Your task to perform on an android device: I want to view other similar drill machines in the Flipkart app to compare prices.
Image 0: 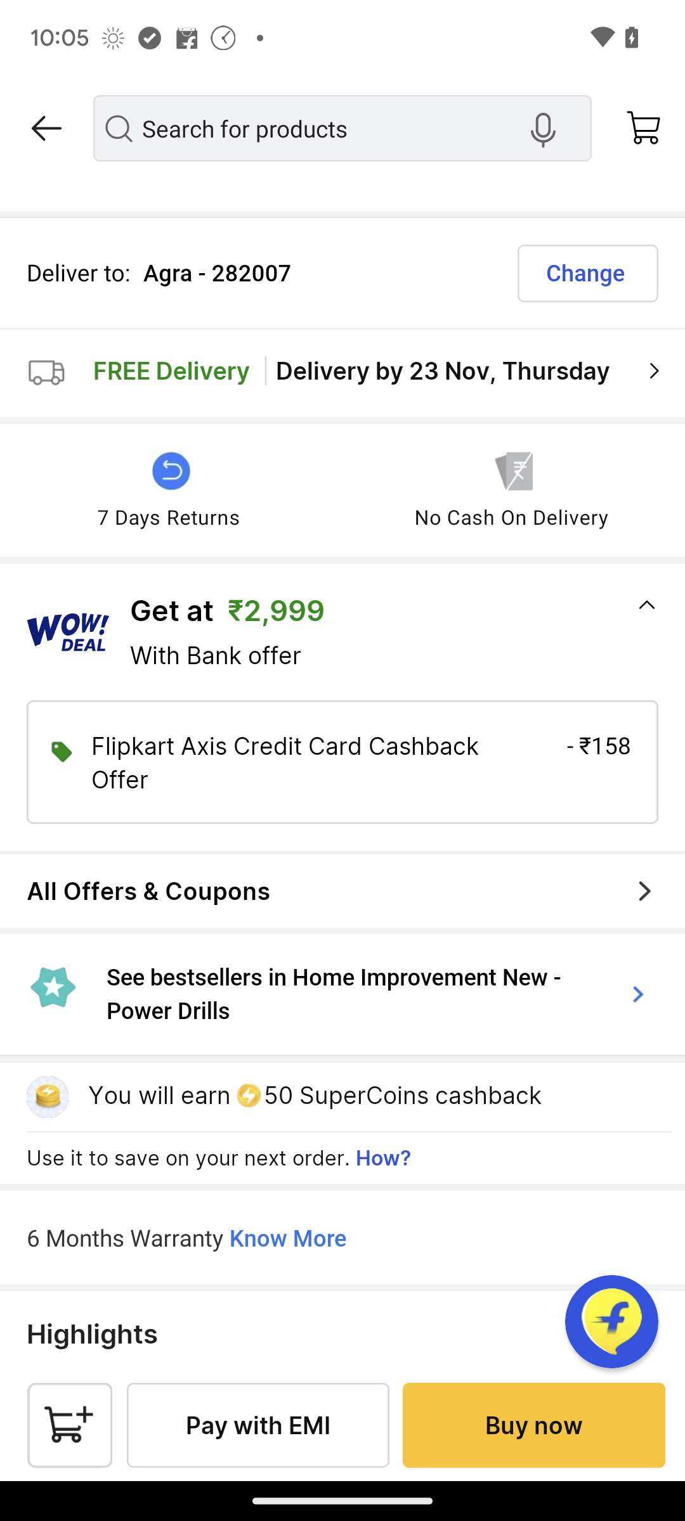
Swipe down to view other similar products.
Step 0: scroll down
Image 1: 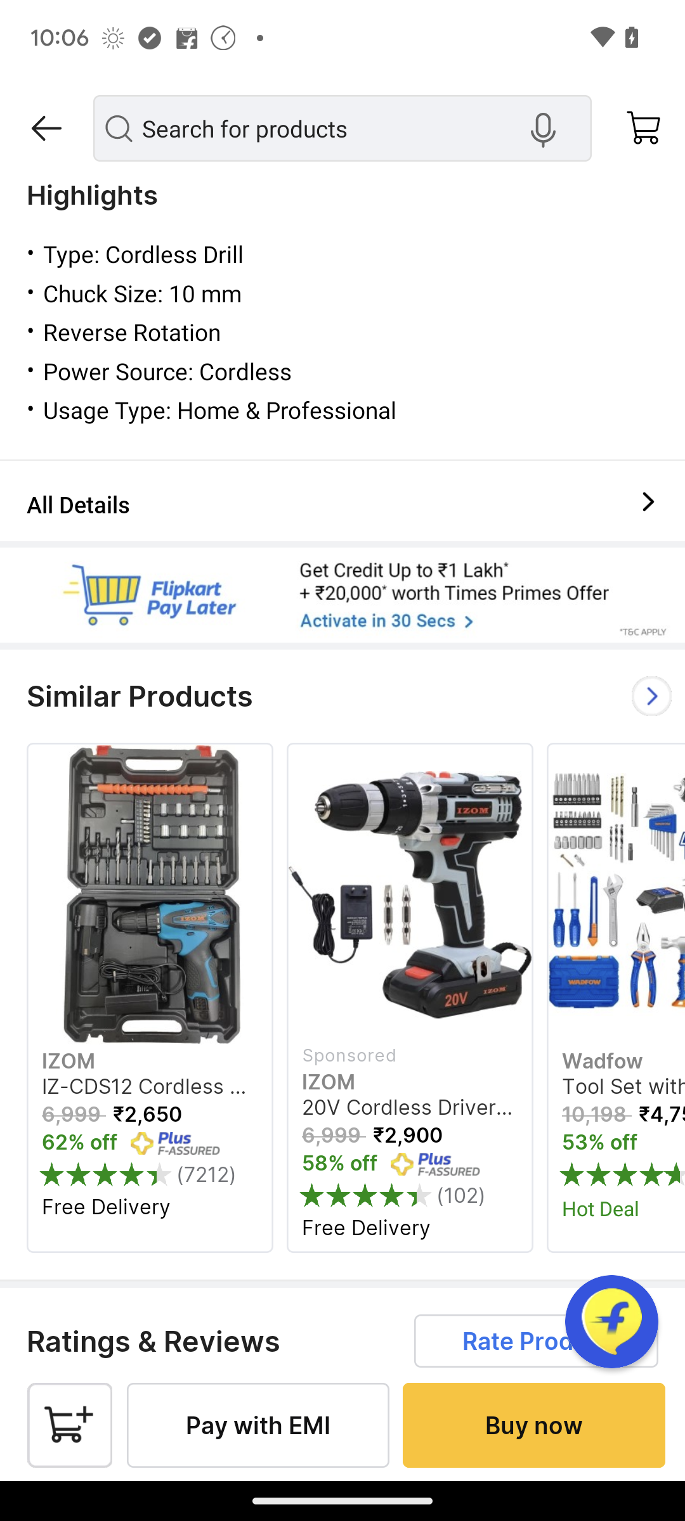
Swipe left to view more and compare the prices.
Step 1: scroll right